Your task to perform on an android device: Open the Martinoz Pizza app and add a large size fresh delight pizza to your cart, then add capsicum topping.
Image 0: 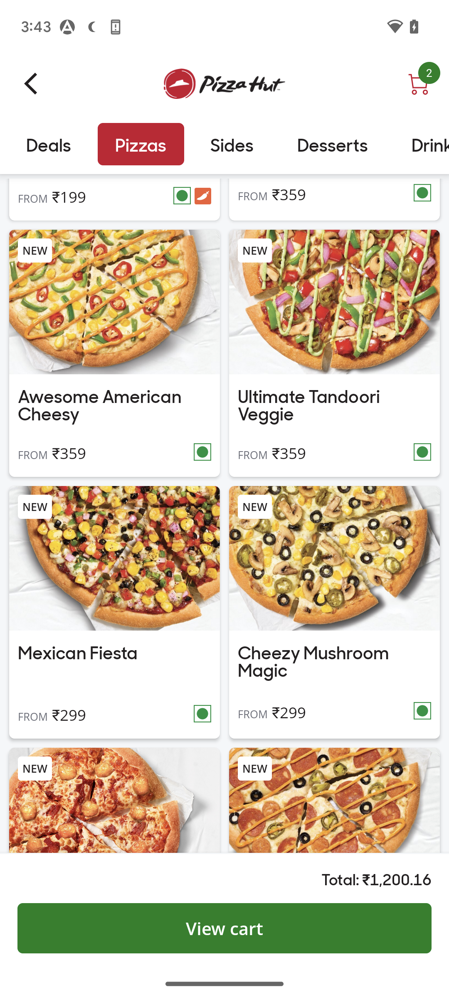
open martinoz pizza app 
Step 0: open app "Martinoz Pizza"
Image 1: 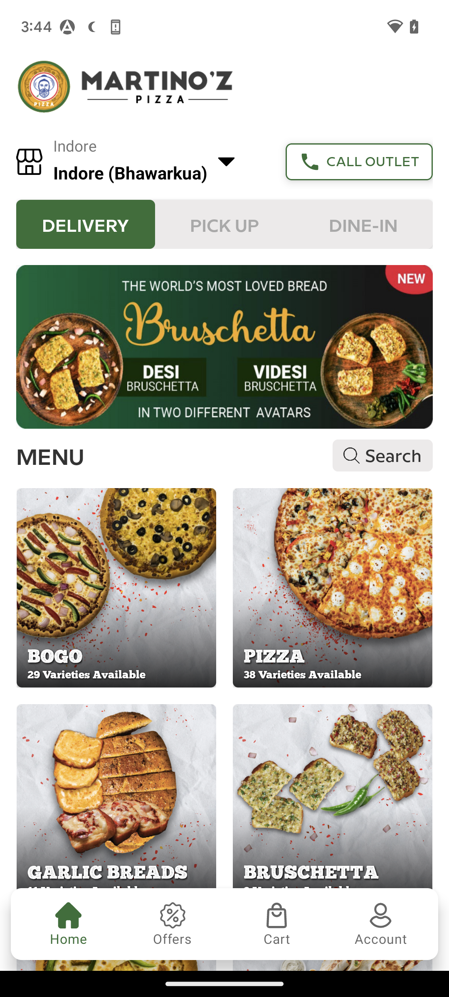
click on the pizza category 
Step 1: click (332, 588)
Image 3: 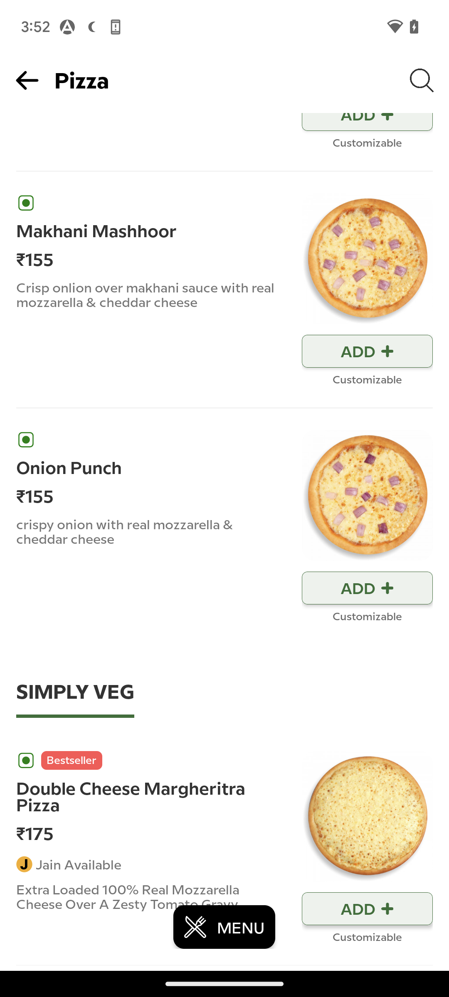
swipe up to view the fresh delight pizza
Step 3: scroll down
Image 4: 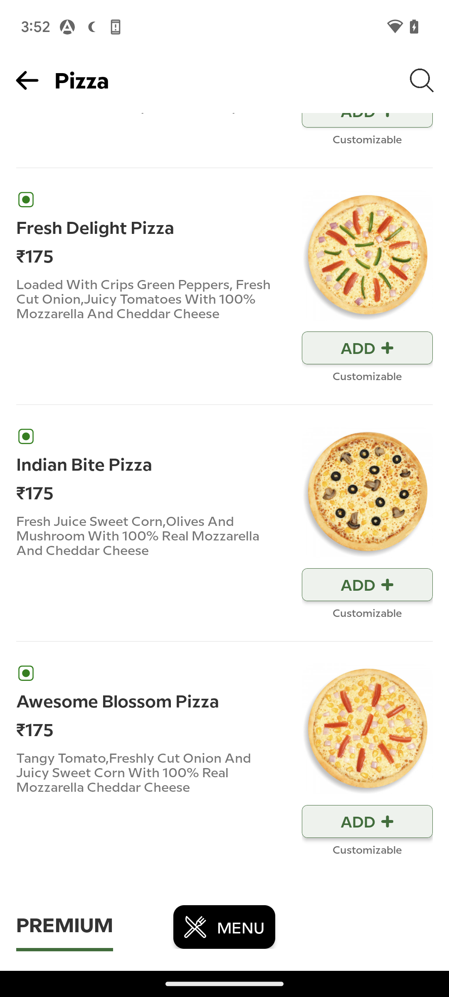
click on the fresh delight pizza image
Step 4: click (367, 255)
Image 5: 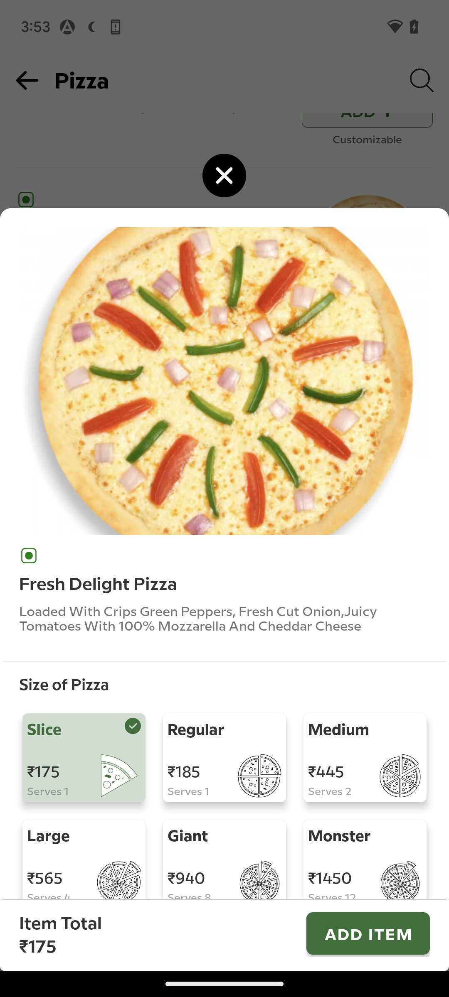
click on the large size option
Step 5: click (84, 862)
Image 6: 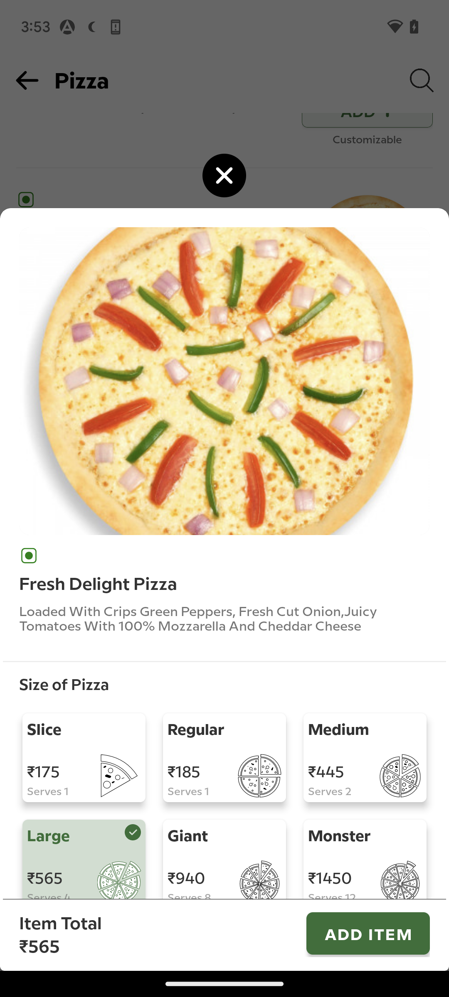
swipe up to view the topping option
Step 6: scroll down
Image 7: 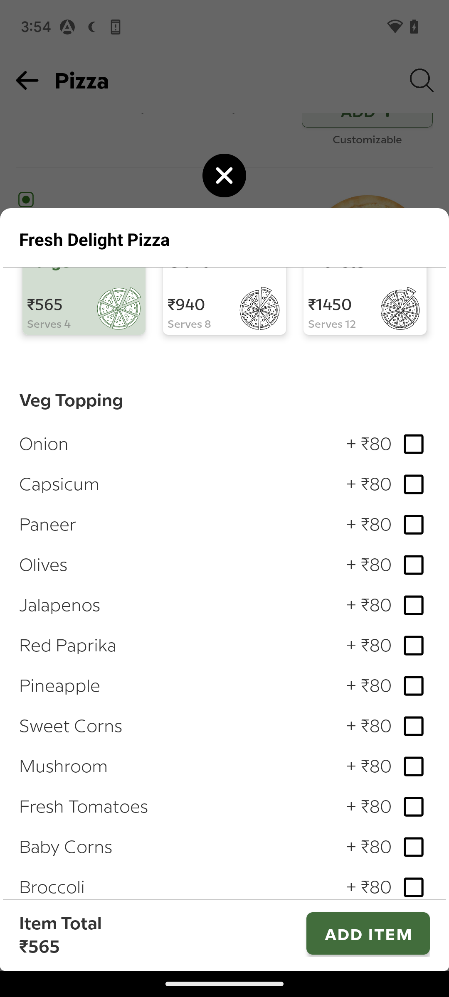
click on the capsicum check box
Step 7: scroll left
Image 8: 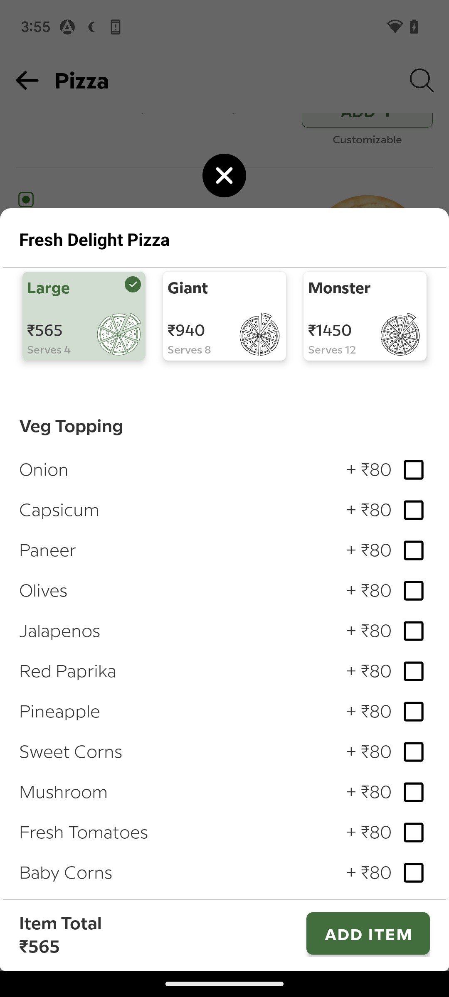
click on the capsicum check box
Step 8: click (414, 510)
Image 9: 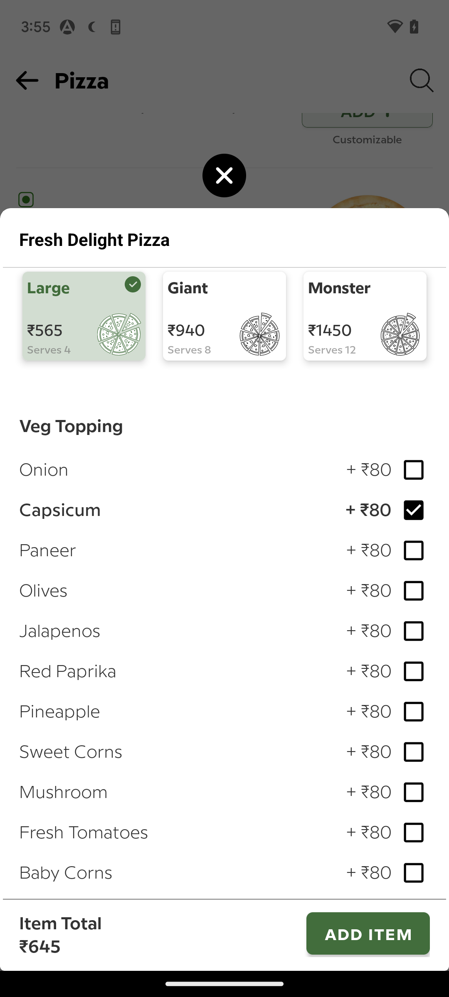
click on the add item box at the bottom right corner  of the screen
Step 9: click (368, 933)